Your task to perform on an android device: Save the activity of Rijksmuseum for my trip to Amsterdam on the trip.com app.
Image 0: 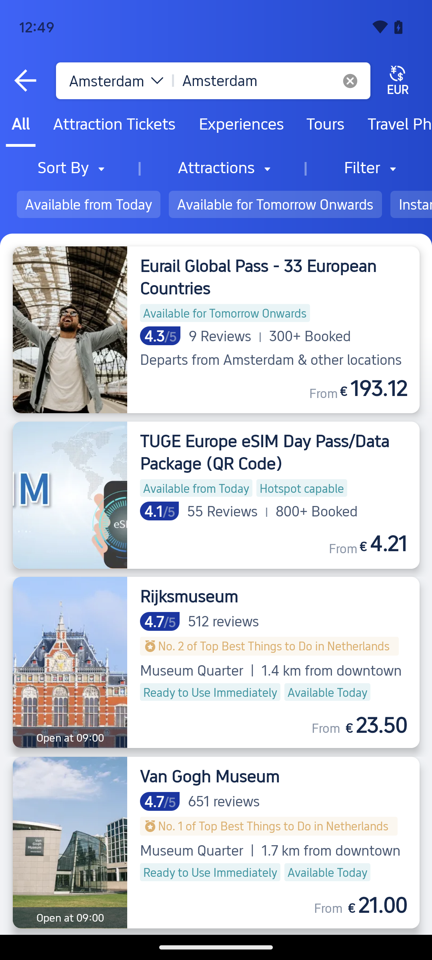
Click on the activity Rijksmuseum.
Step 0: click (273, 598)
Image 1: 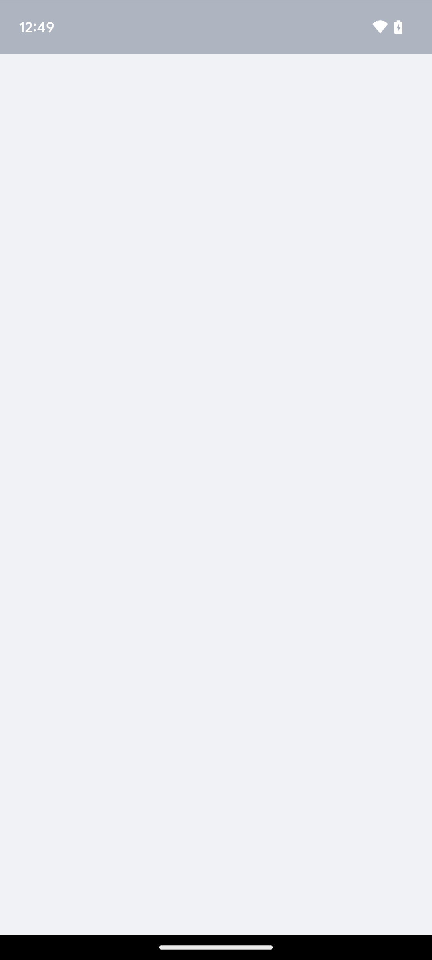
Click on the activity Rijksmuseum.
Step 1: wait
Image 2: 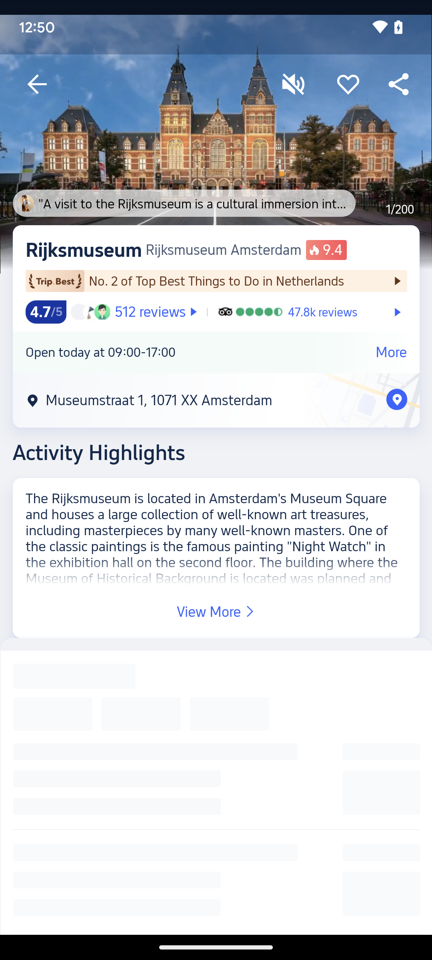
Click on the heart icon at the top of the screen.
Step 2: click (216, 137)